Your task to perform on an android device: Since grocery shopping has been done for this weekend, I will mark it as complete in the Google Tasks app.
Image 0: 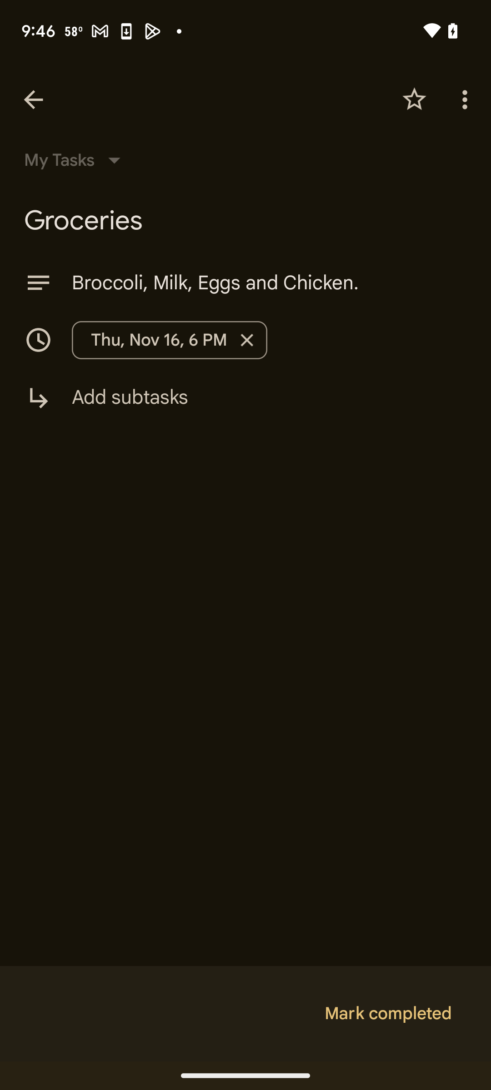
Go back
Step 0: press back button
Image 1: 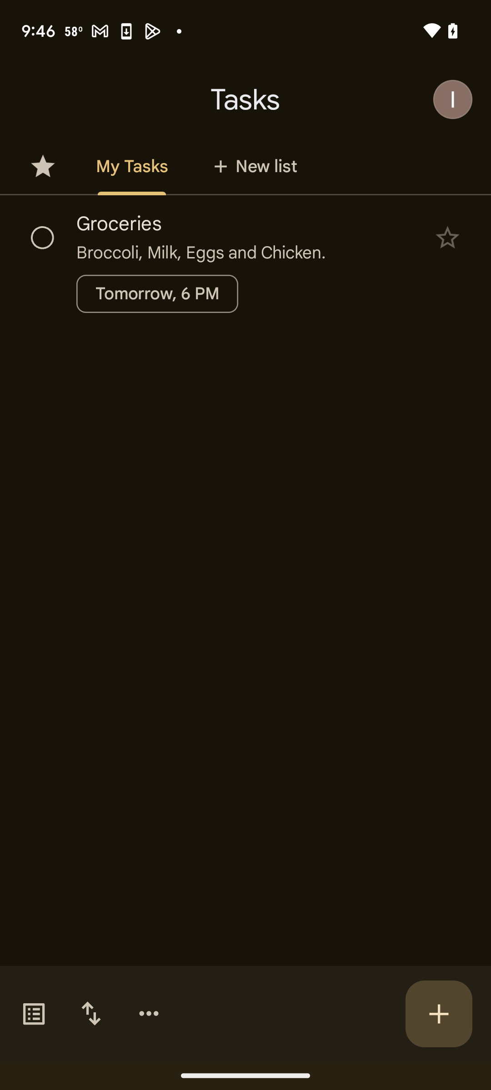
Click on the small circle to mark the task as complete.
Step 1: click (43, 238)